Your task to perform on an android device: I'm at the Delhi Airport and I'm taking a bus from New Delhi to Agra to see my favorite place, the Taj Mahal. Use the Agoda app to look out bus timetables from New Delhi to Agra on November 23.
Image 0: 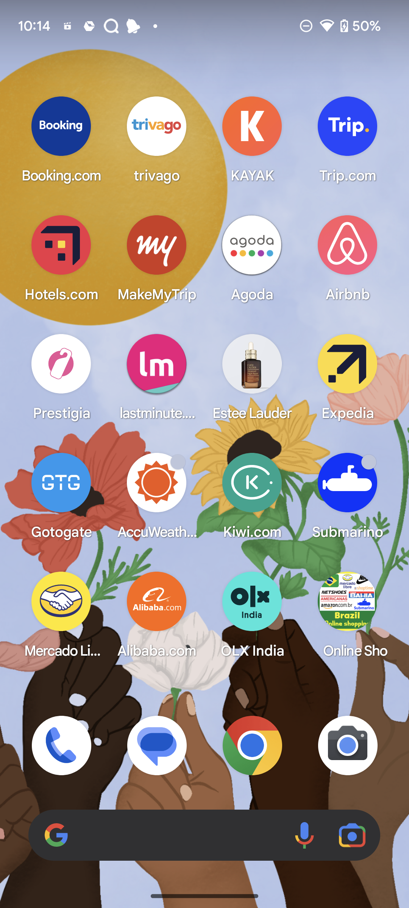
Open Agoda App
Step 0: open app "Agoda"
Image 2: 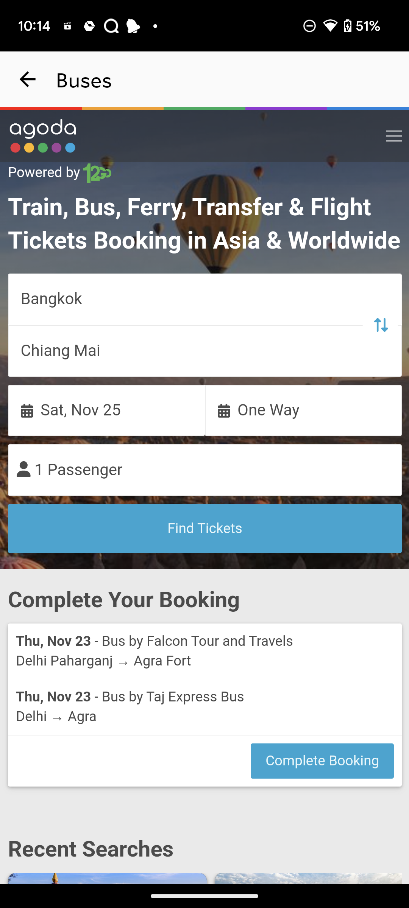
Click on From search bar
Step 2: click (205, 299)
Image 3: 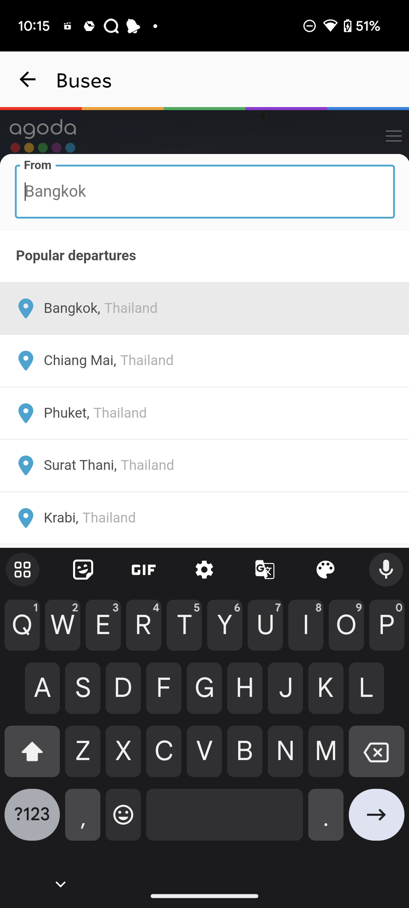
Search for Delhi
Step 3: type "Delhi"
Image 4: 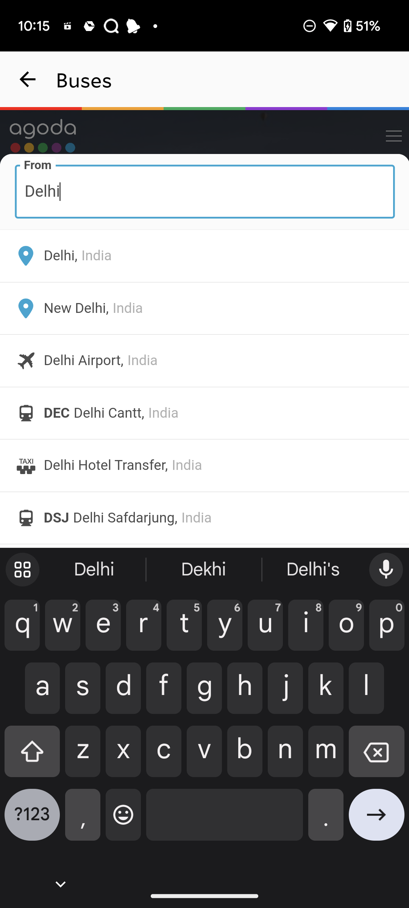
Click on the first search suggestion
Step 4: click (205, 256)
Image 5: 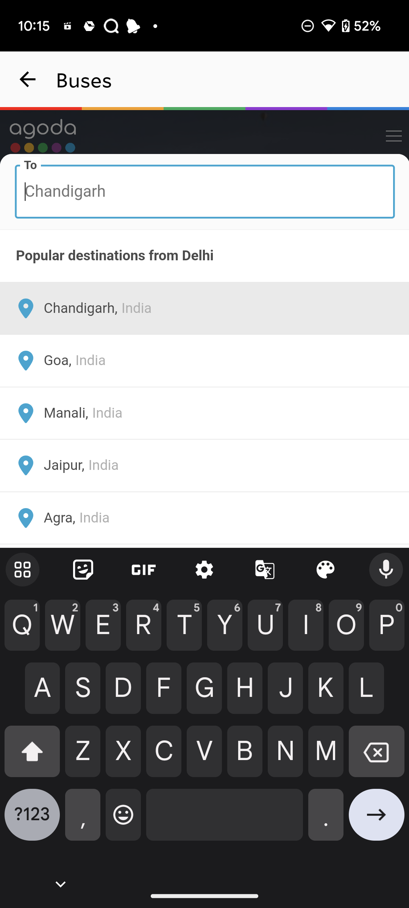
Search for Agra
Step 5: type "Agra"
Image 6: 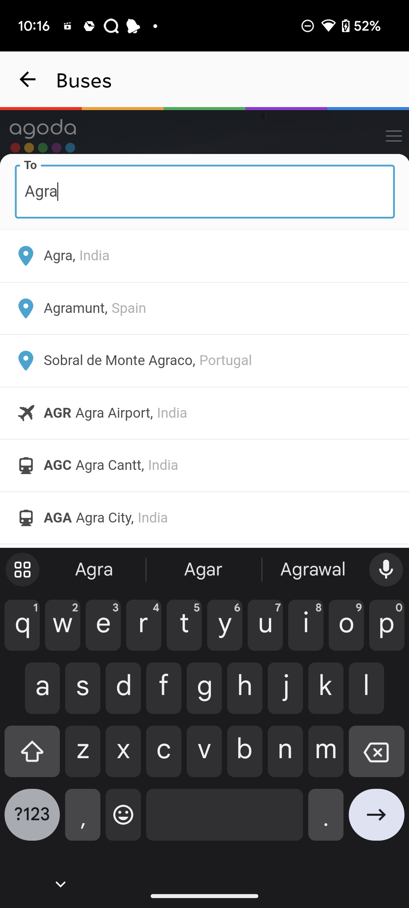
Click on the first search suggestion
Step 6: click (205, 256)
Image 7: 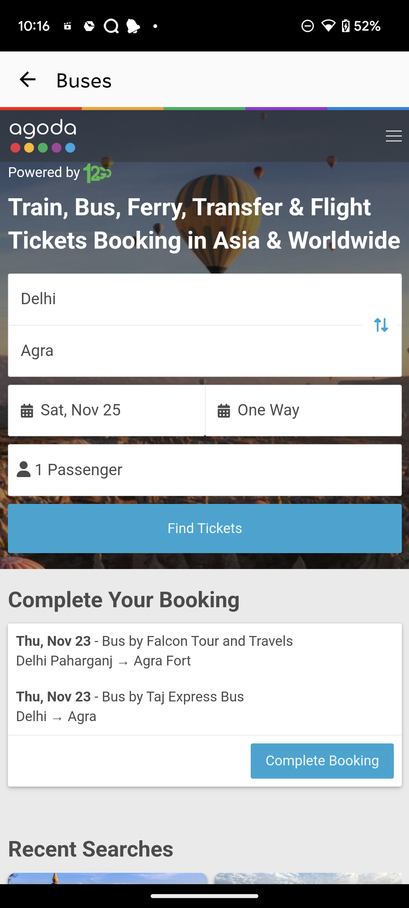
Click on the date section
Step 7: click (106, 410)
Image 8: 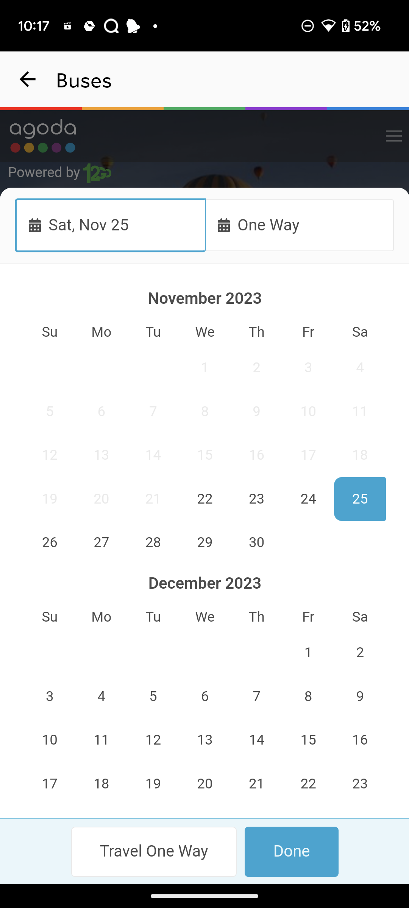
select date as November 23
Step 8: click (257, 499)
Image 9: 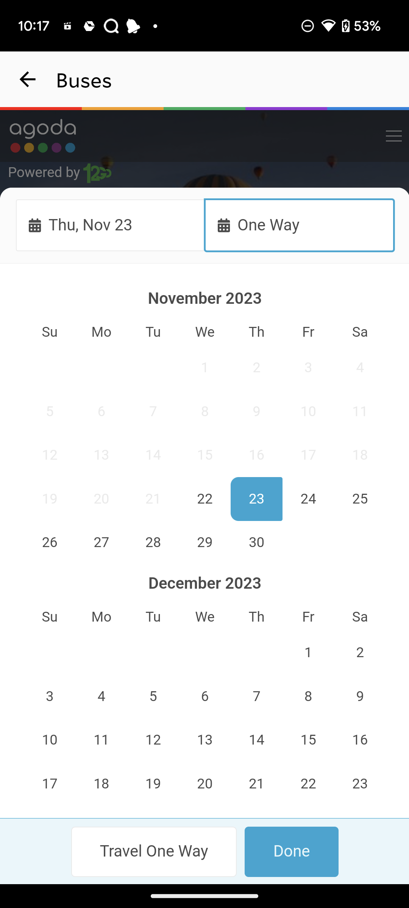
Click on Done at the bottom right corner of the screen
Step 9: click (291, 852)
Image 10: 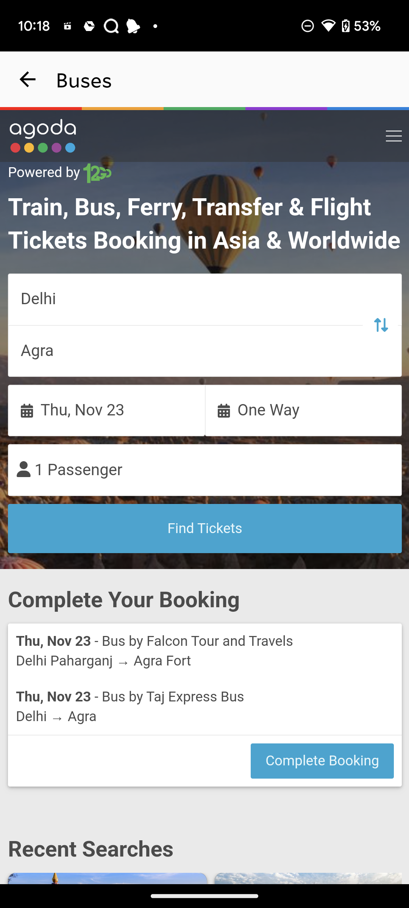
Click on Find Tickets
Step 10: click (205, 529)